Your task to perform on an android device: Open the Prodigy Baby app & track the growth of the baby
Image 0: 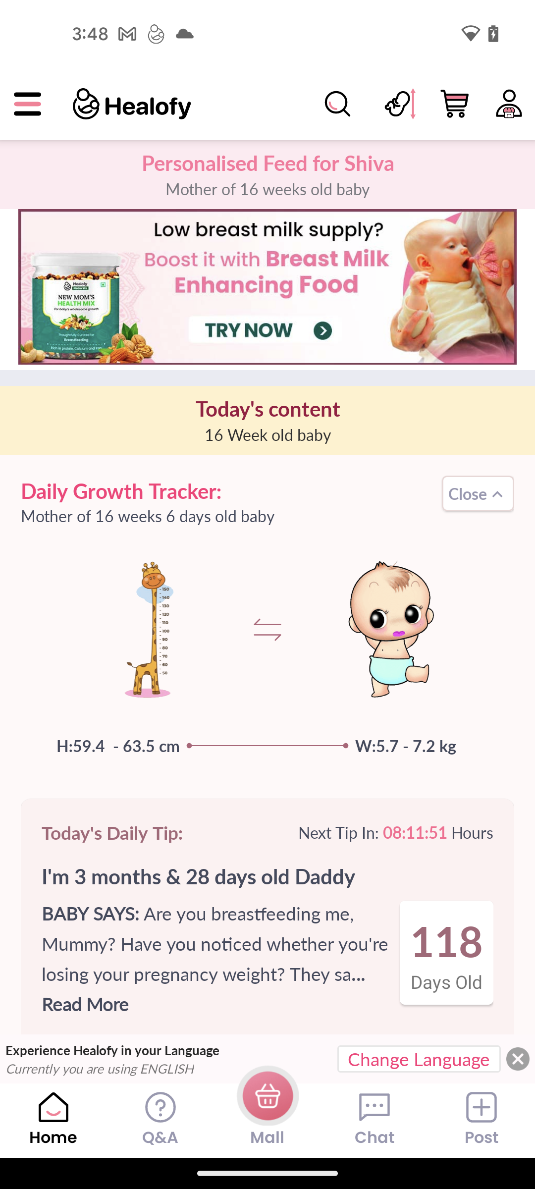
open the Prodigy Baby app
Step 0: open app "Prodigy Baby"
Image 1: 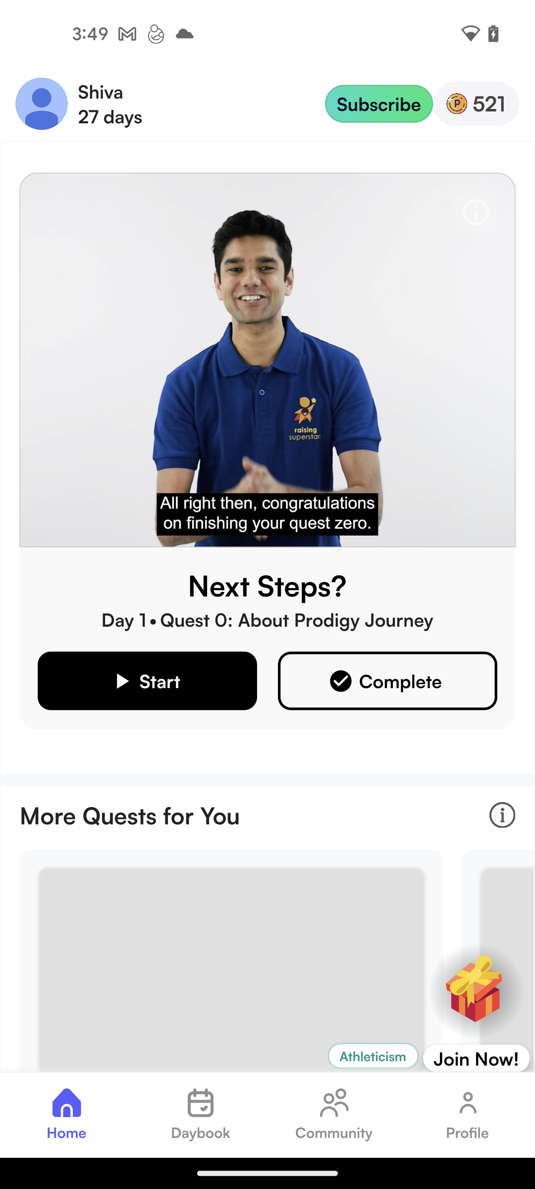
click on the profile icon at the bottom right corner of the screen
Step 1: click (488, 1003)
Image 2: 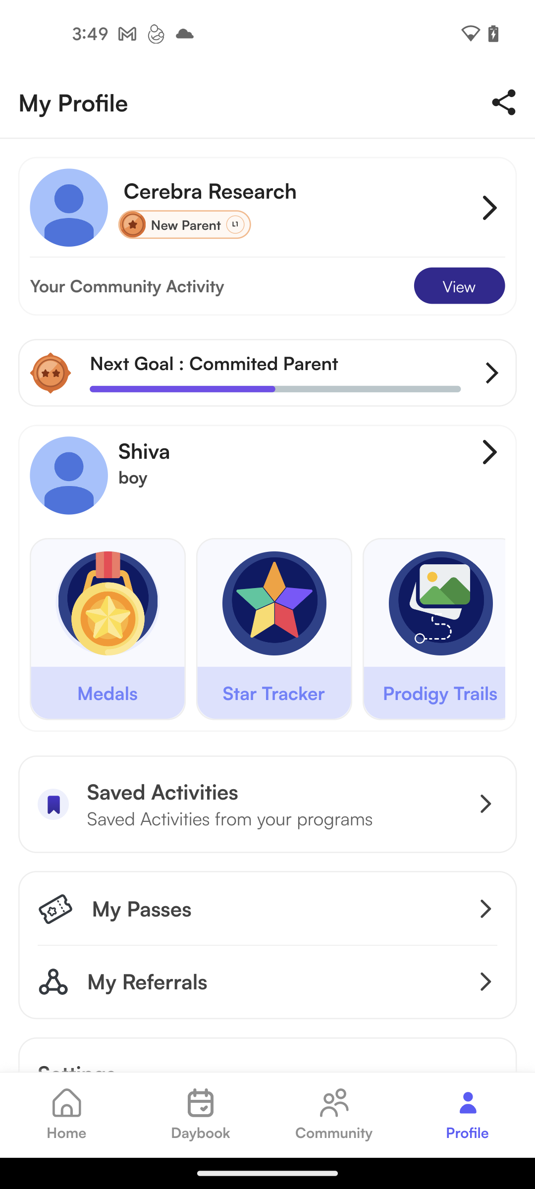
click on the Baby profile
Step 2: click (267, 476)